Your task to perform on an android device: I'd want to send the field trip slide to Cerebra Research via Gmail at dbwscratch.test.id4@gmail.com using the Google Slides app.
Image 1: 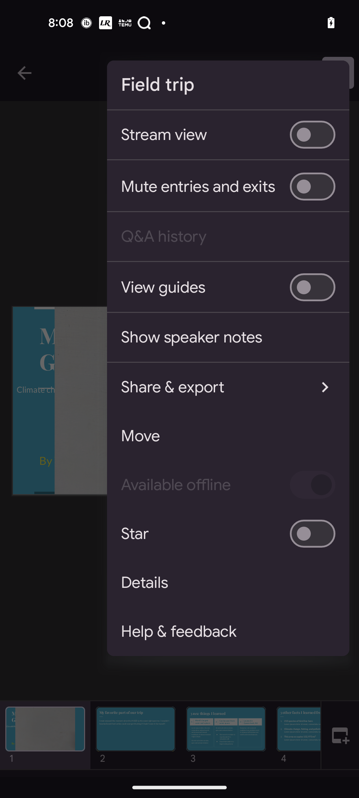
Click on the Share & export option
Step 1: click (210, 387)
Image 2: 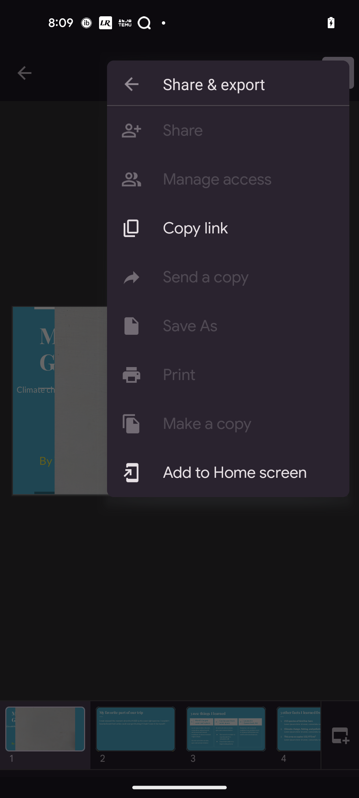
Click on the Copy link
Step 2: click (249, 228)
Image 3: 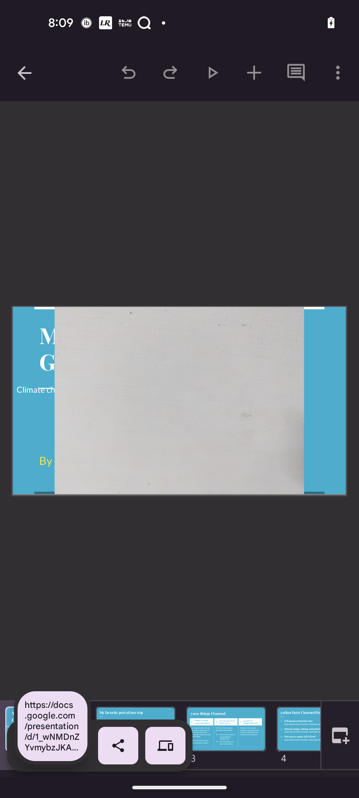
Click on the share icon 
Step 3: click (118, 745)
Image 4: 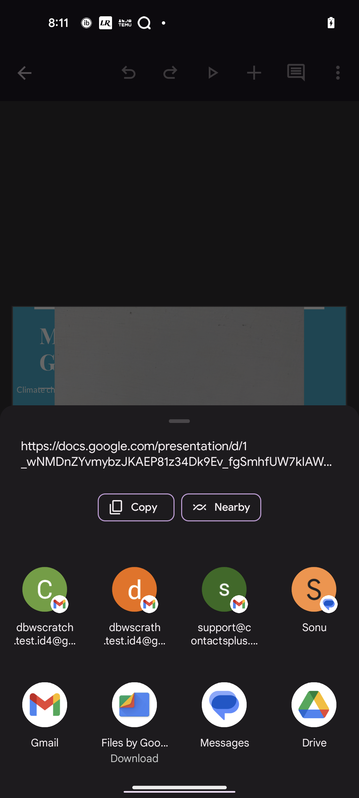
Click on the Gmail
Step 4: click (48, 713)
Image 5: 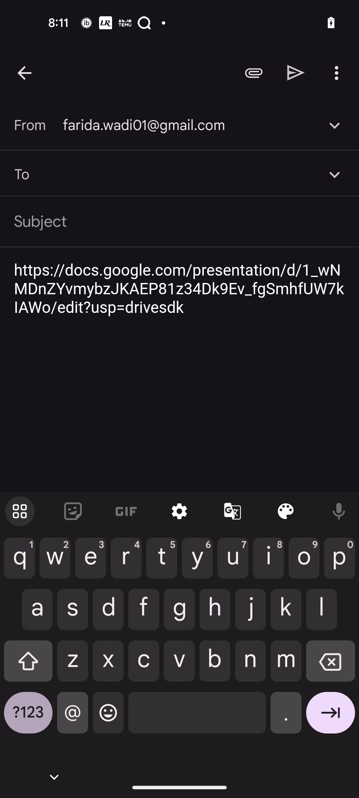
Type dbwscratch.test.id4@gmail.com 
Step 5: type "dbwscratch.test.id4@gmail.com "
Image 7: 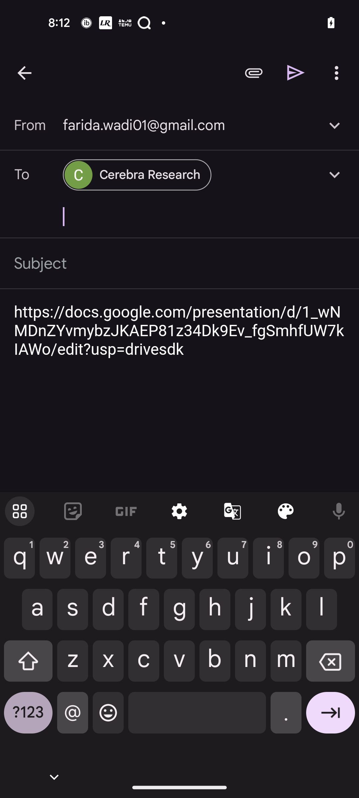
Click on the Send icon
Step 7: click (296, 72)